Your task to perform on an android device: Open the Amazon app and Search for Mickey Mouse
Image 0: 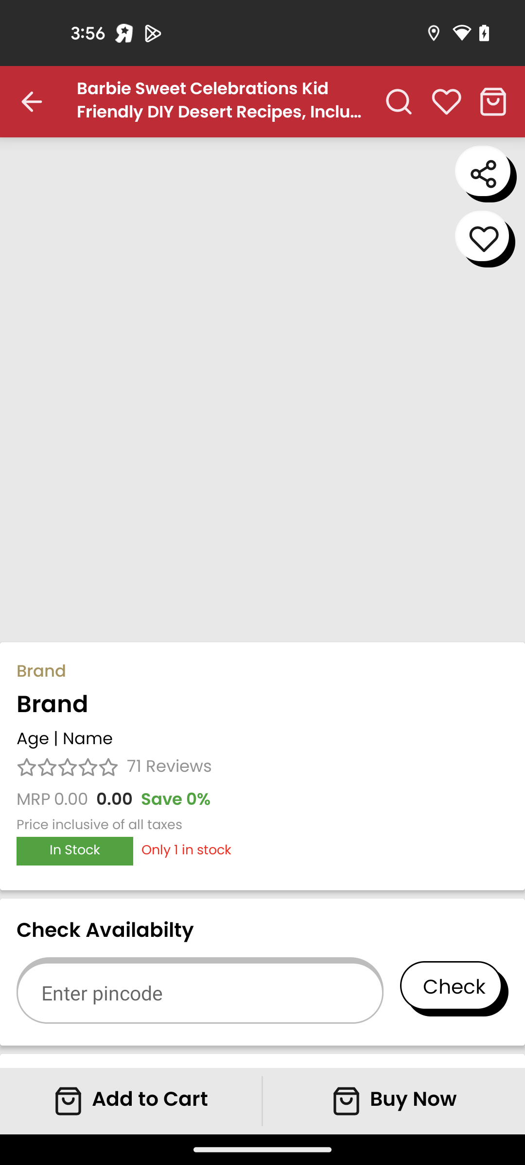
Open the Amazon app
Step 0: open app "Amazon"
Image 1: 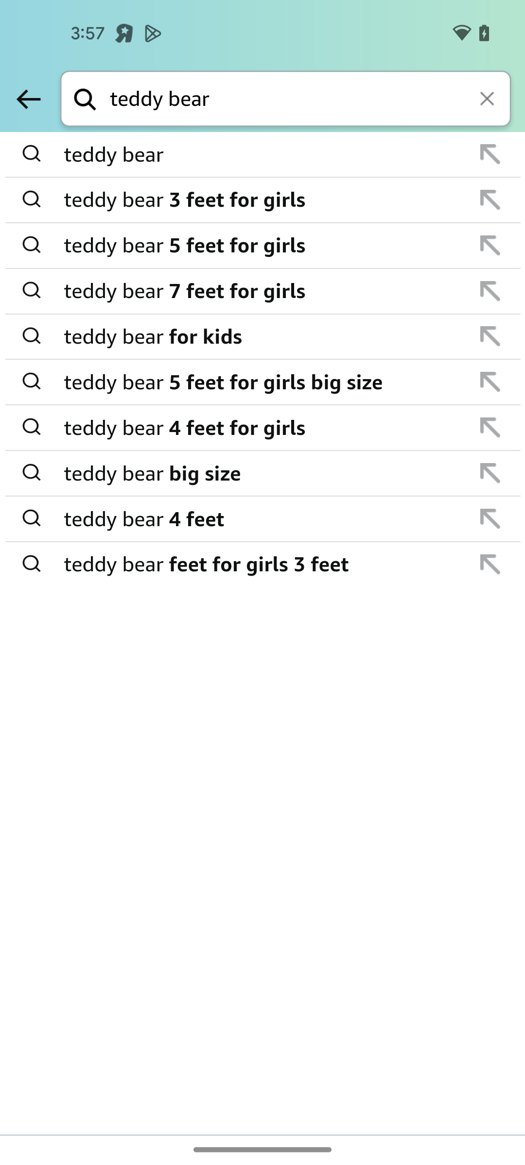
Click on the search bar
Step 1: click (310, 100)
Image 2: 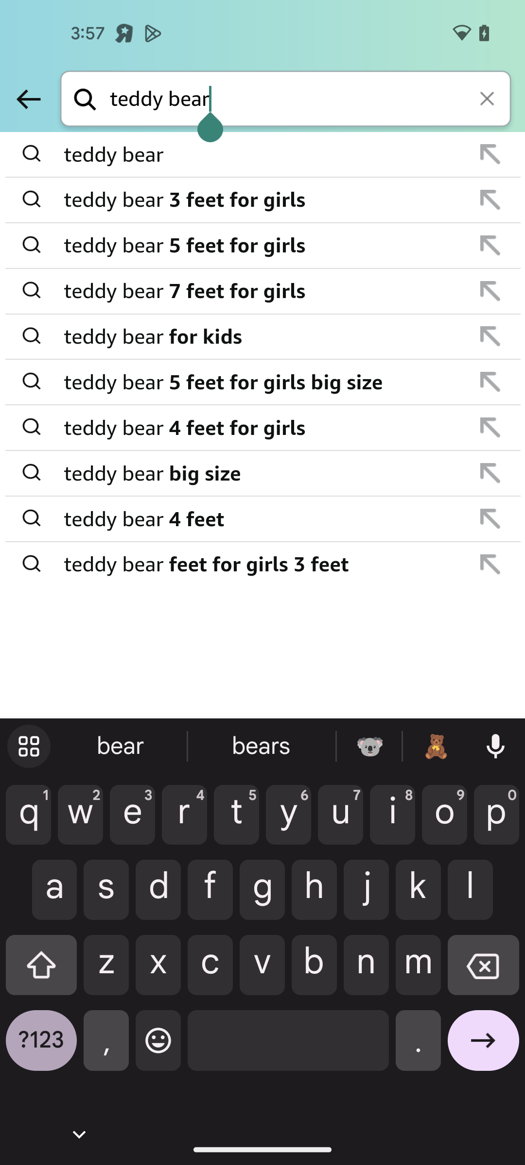
Type Mickey Mouse
Step 2: type "Mickey Mouse"
Image 3: 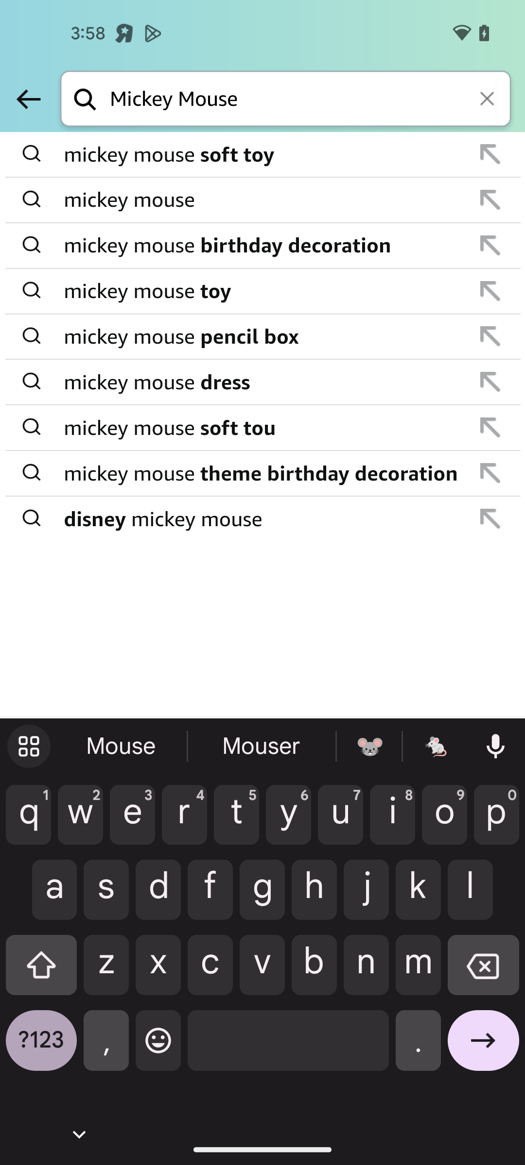
Click on the First searched result
Step 3: click (263, 155)
Image 4: 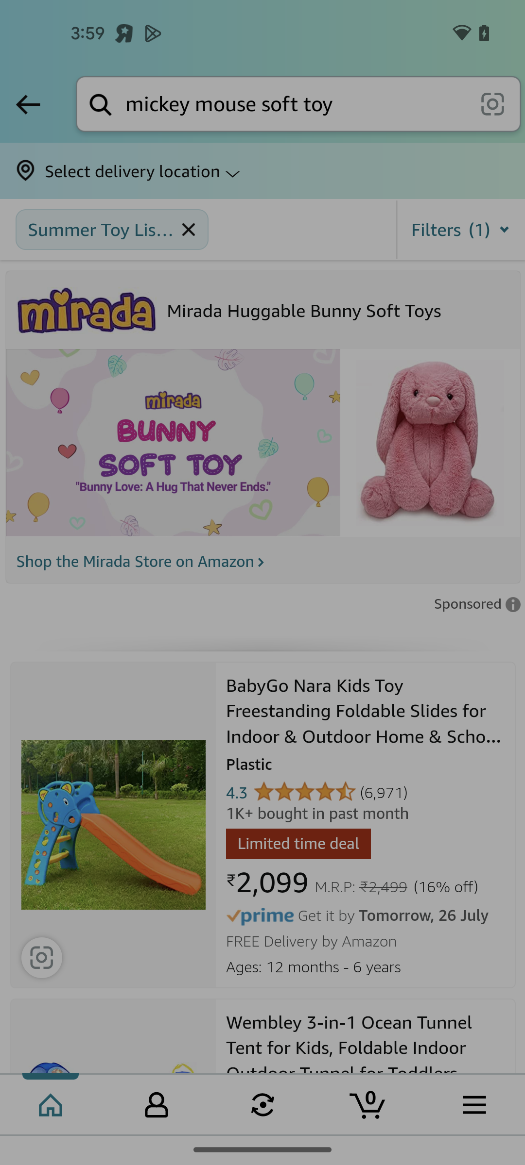
Click on the First searched result
Step 4: wait